Your task to perform on an android device: In the Settings app, under the Display option, increase the brightness level of the display, add 30 minutes of screen timeout, and turn on Night Mode.
Image 0: 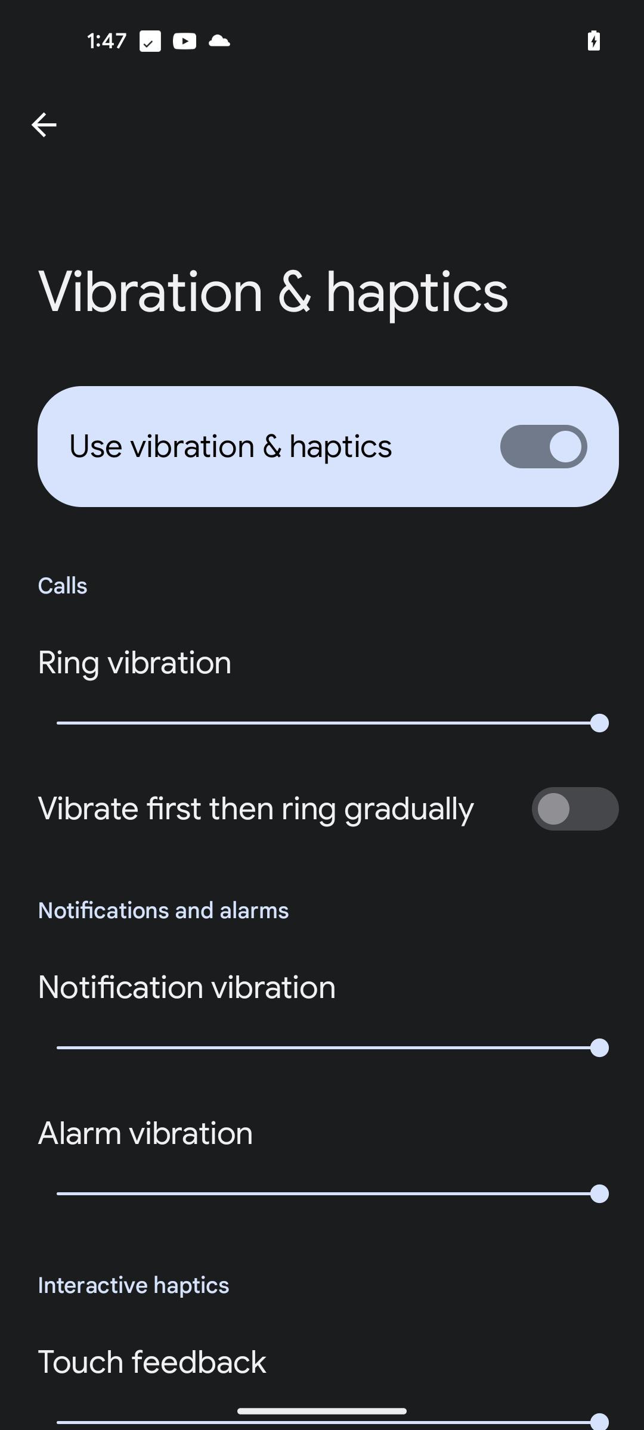
Go back to the homepage of settings
Step 0: press back button
Image 1: 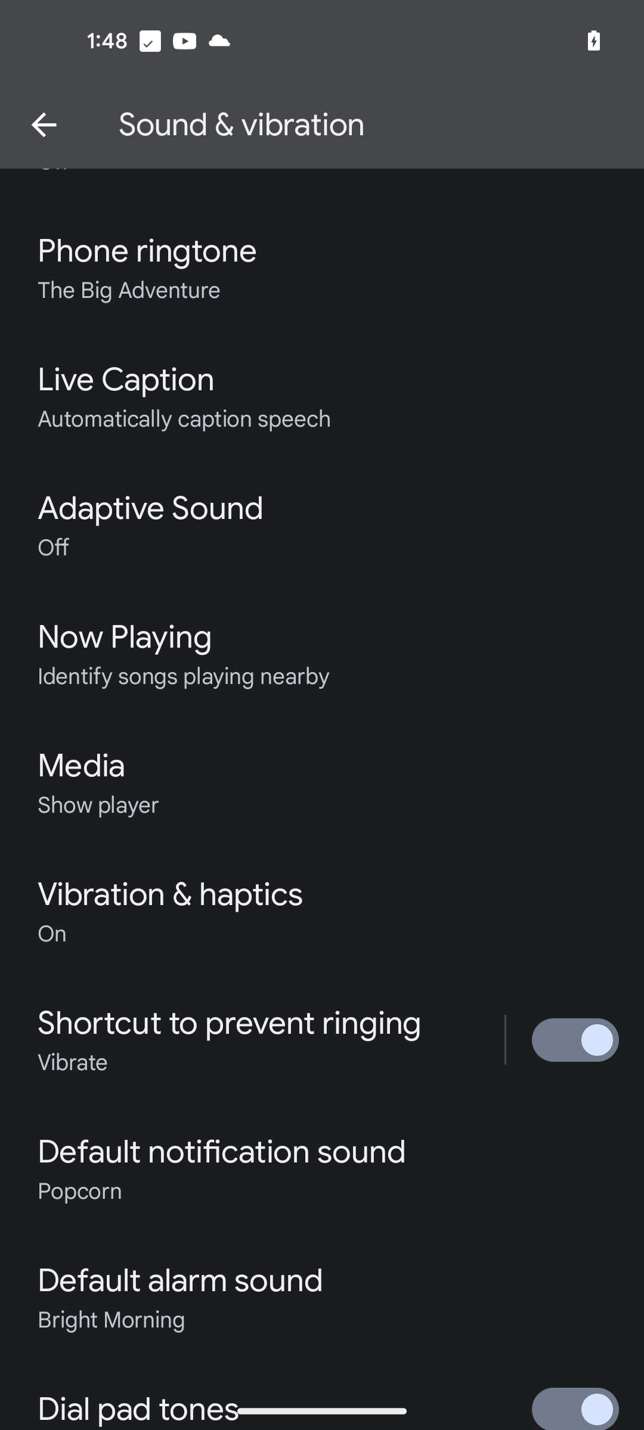
Go back to the homepage of settings
Step 1: press back button
Image 2: 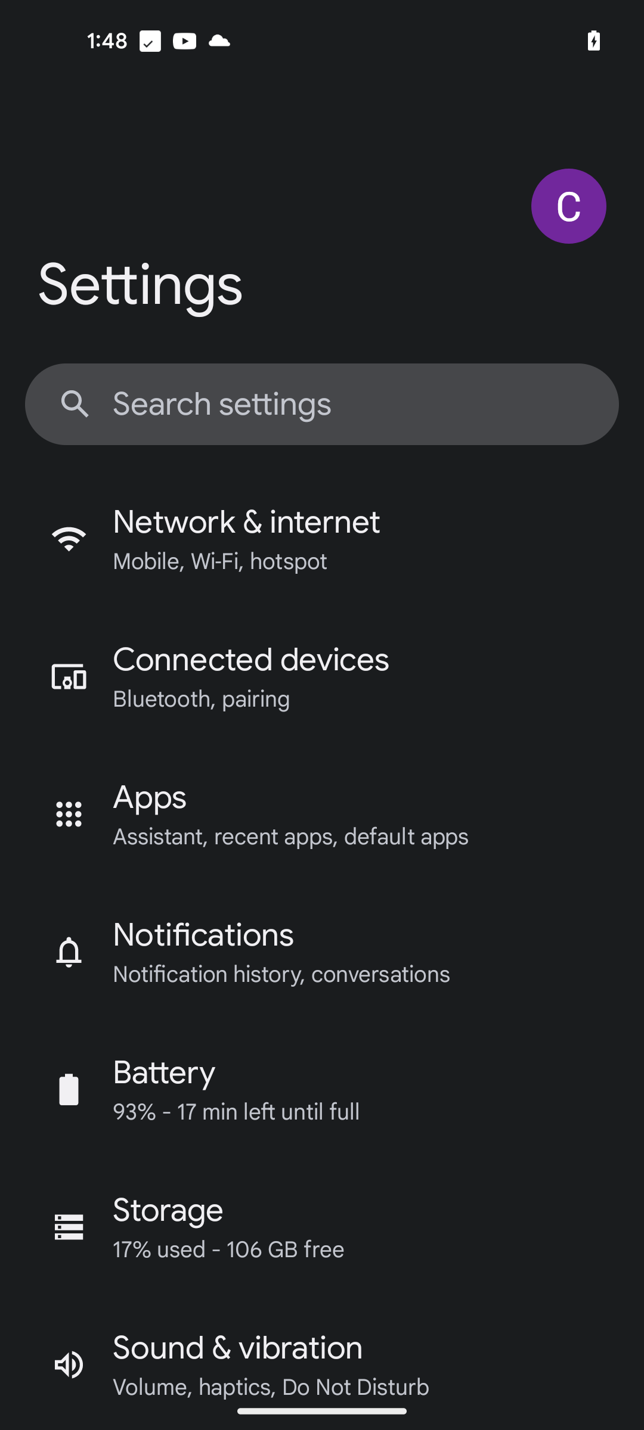
Scroll down to view Display option
Step 2: scroll down
Image 3: 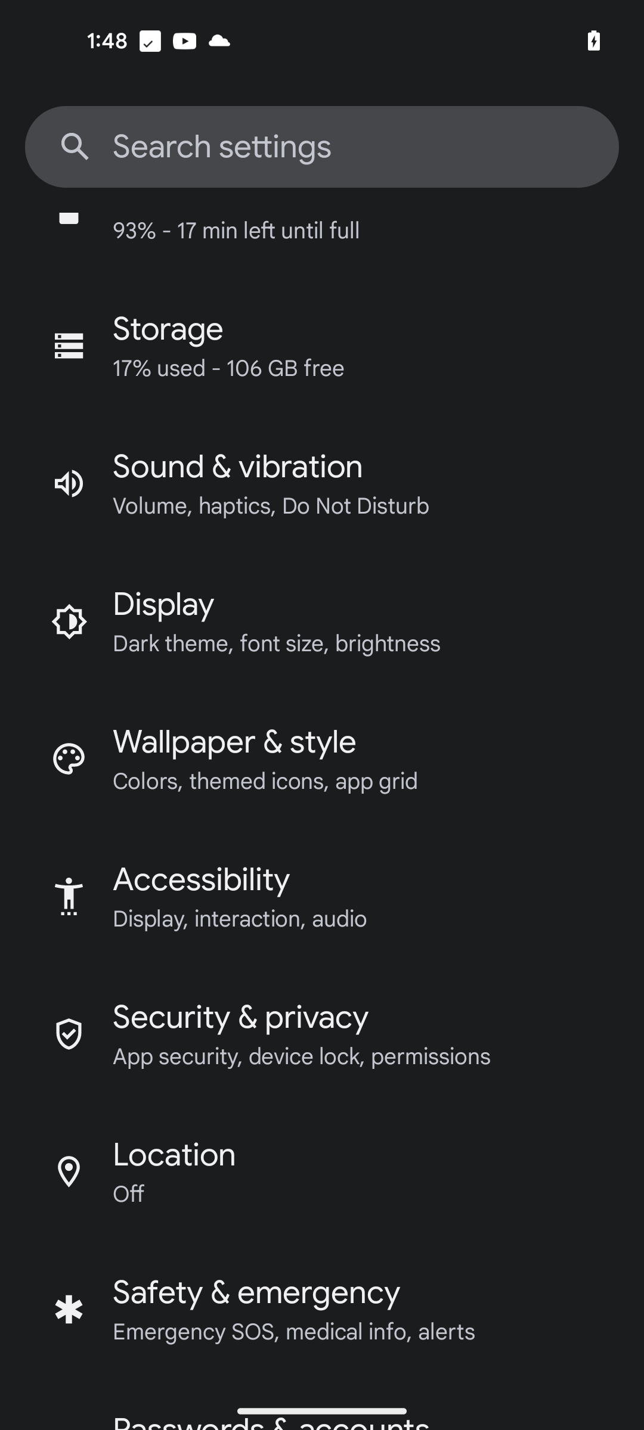
Click on the Display option
Step 3: click (366, 621)
Image 4: 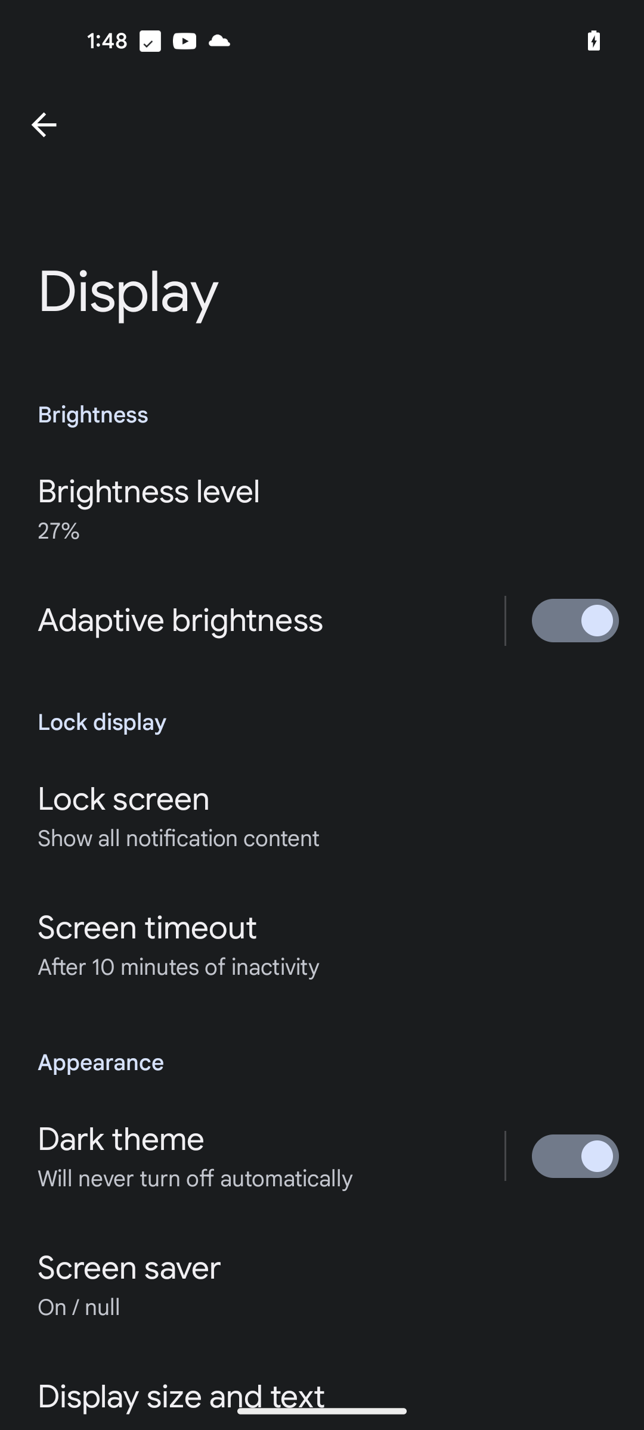
Click on the Brightness level
Step 4: click (328, 508)
Image 5: 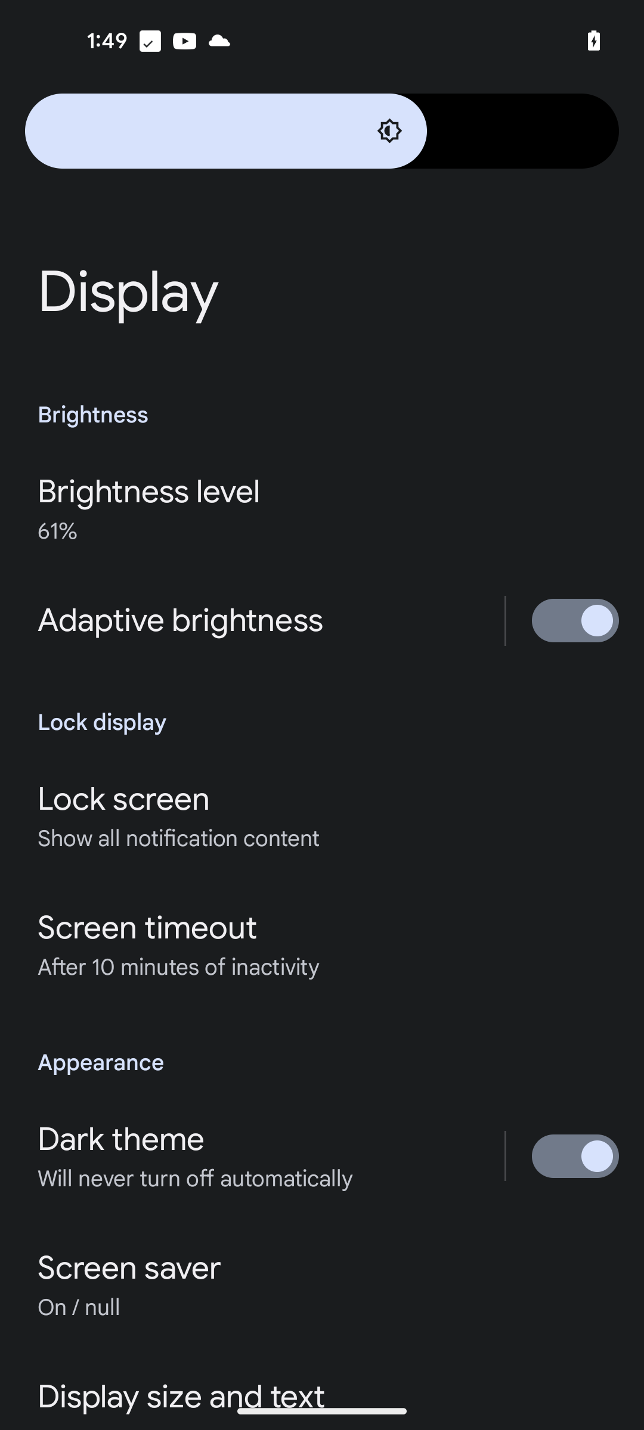
Swipe right on the progress bar at the top of screen to increase the brightness level
Step 5: scroll left
Image 6: 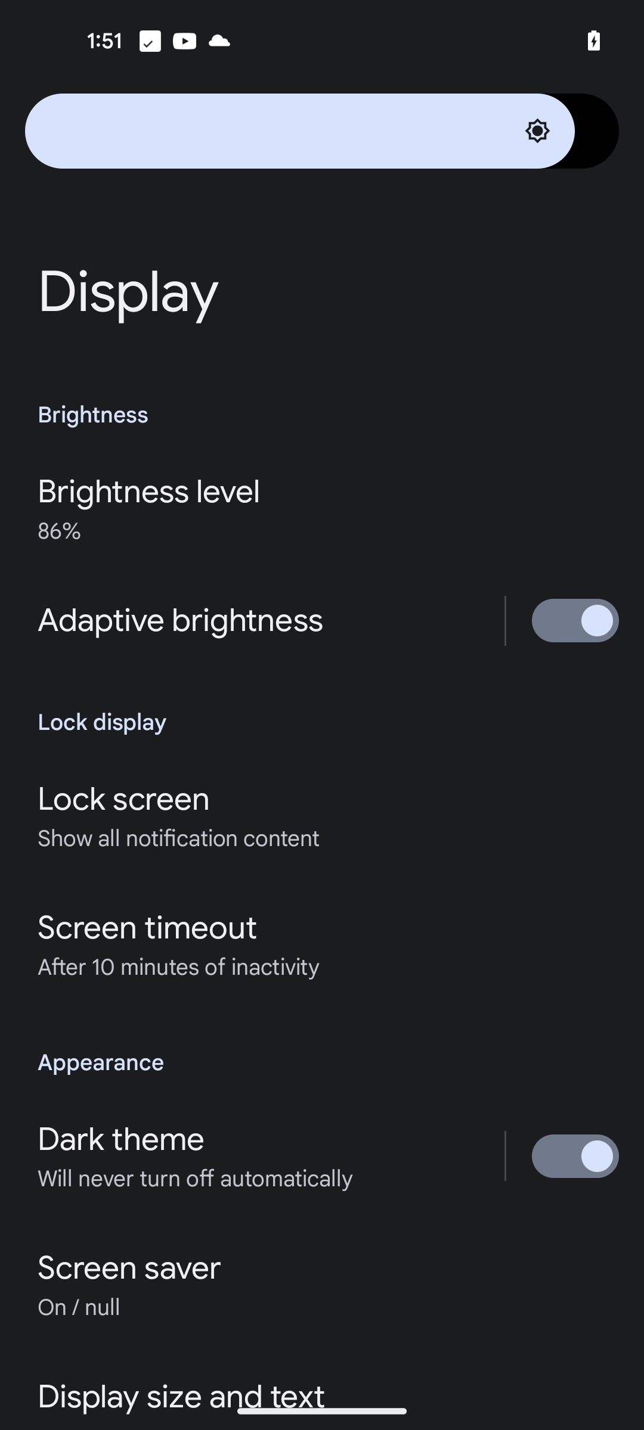
Click on the  screen timeout option
Step 6: click (191, 940)
Image 7: 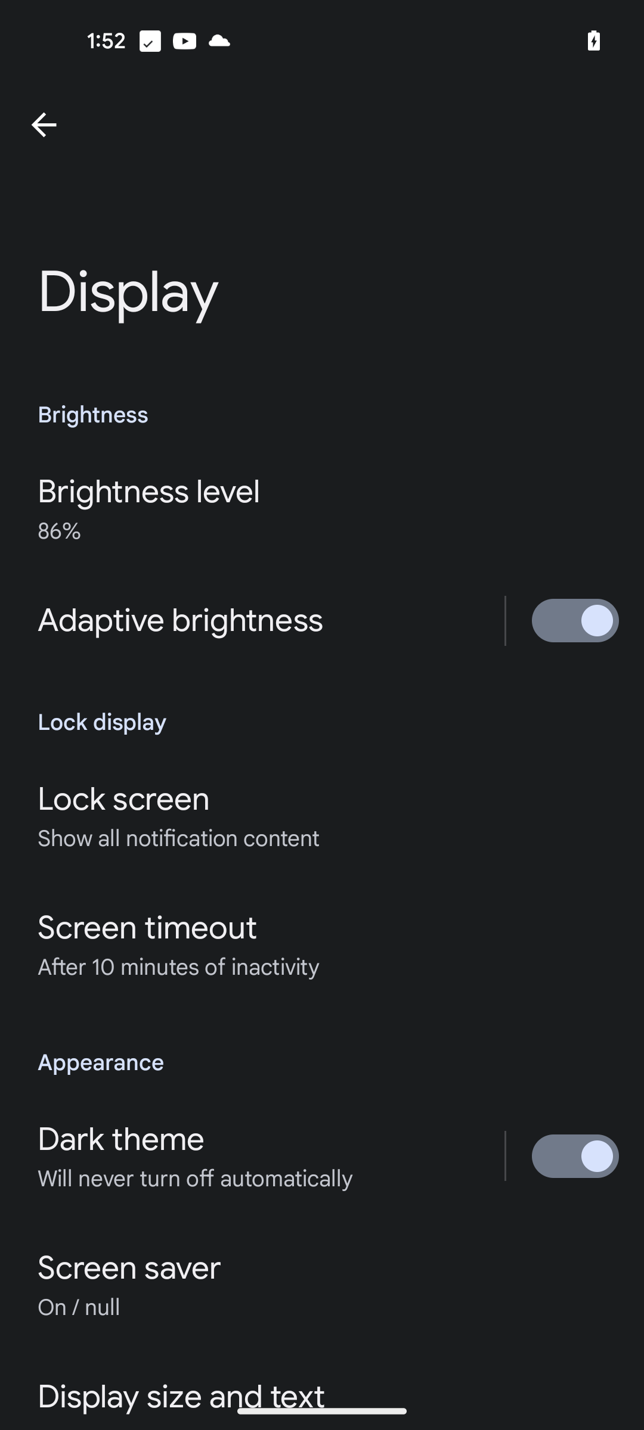
Click on the  screen timeout option
Step 7: click (328, 944)
Image 8: 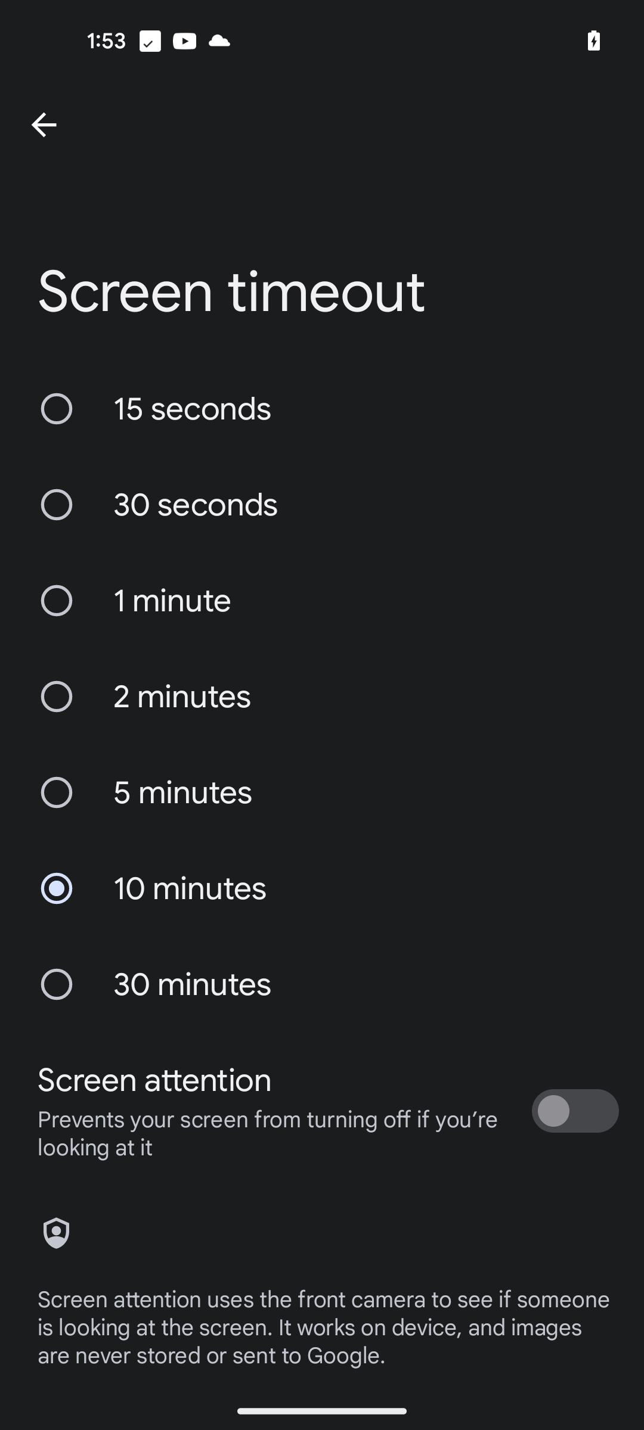
Choose 30 minutes of screen timeout
Step 8: click (56, 984)
Image 9: 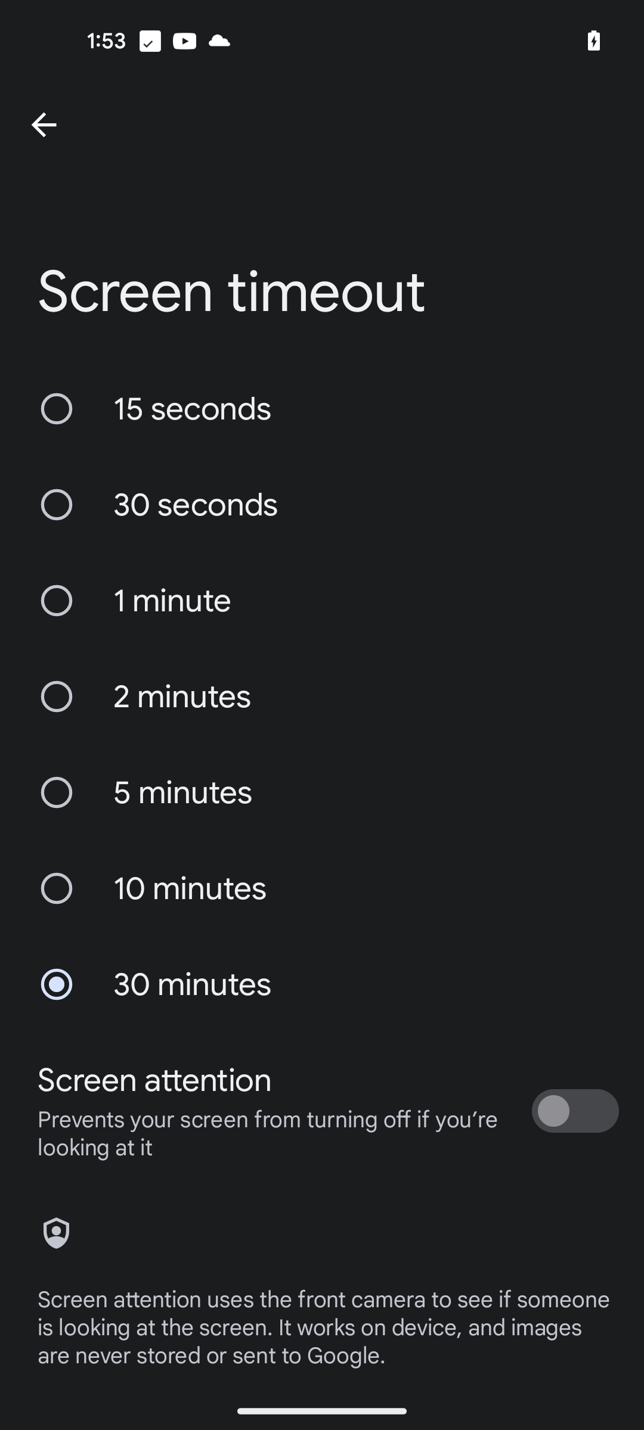
Go back to the previous page
Step 9: press back button
Image 10: 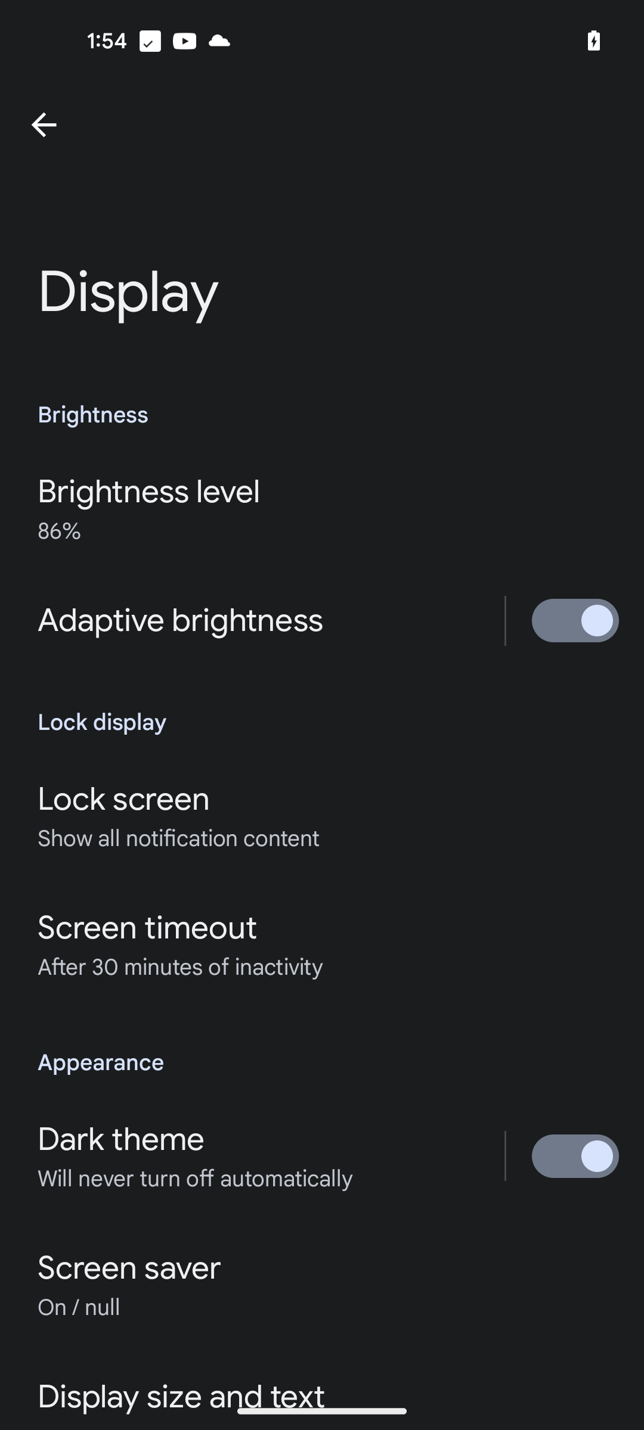
Scroll down to view Night mode option
Step 10: scroll down
Image 11: 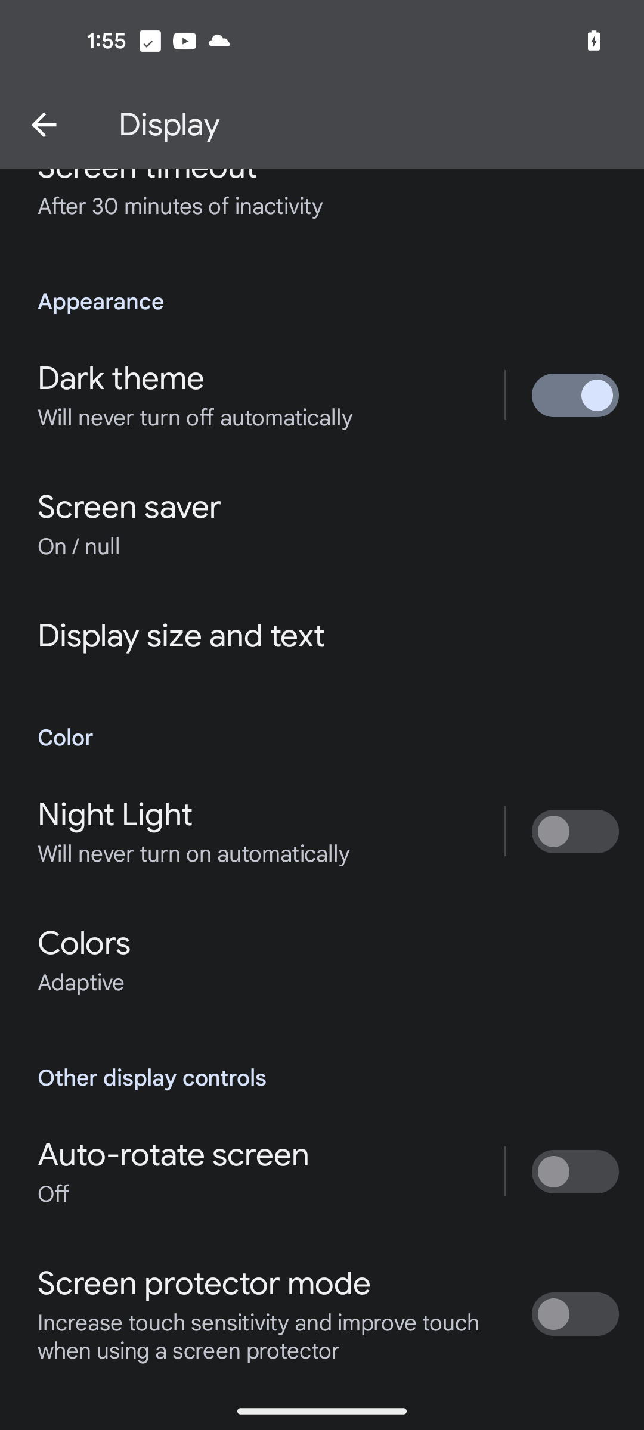
Click on the toggle button of Night Light to turn it on
Step 11: click (562, 831)